Your task to perform on an android device: I am going to buy the Black formal shirt in future but for now put it in the cart of H&M app
Image 0: 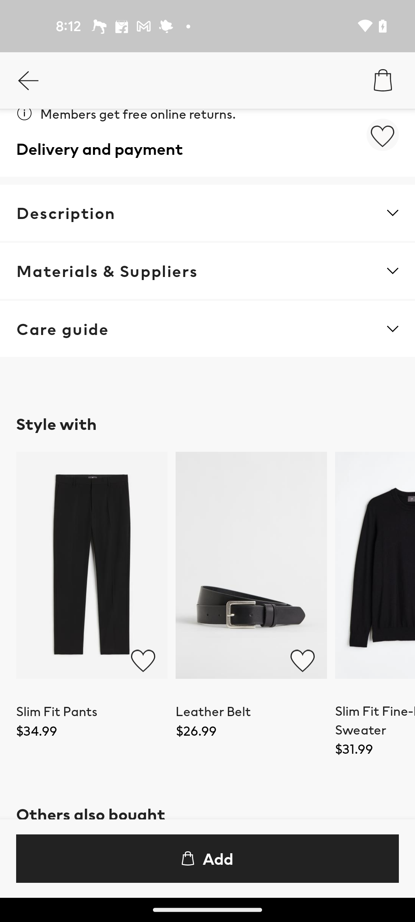
Click on the Add to bag button at the bottom of the screen
Step 0: click (218, 859)
Image 2: 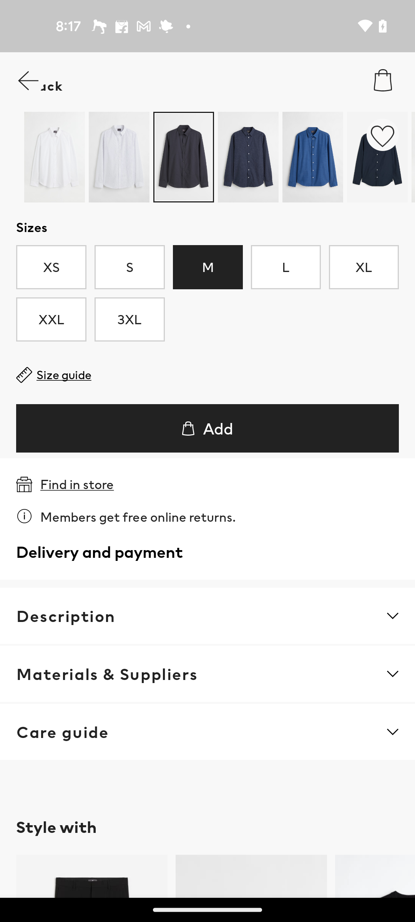
Click on the Add button
Step 2: click (218, 428)